Your task to perform on an android device: I need a new drill set for my carpentry business because my old one broke down. Use the Flipkart app to locate the drill machine.
Image 0: 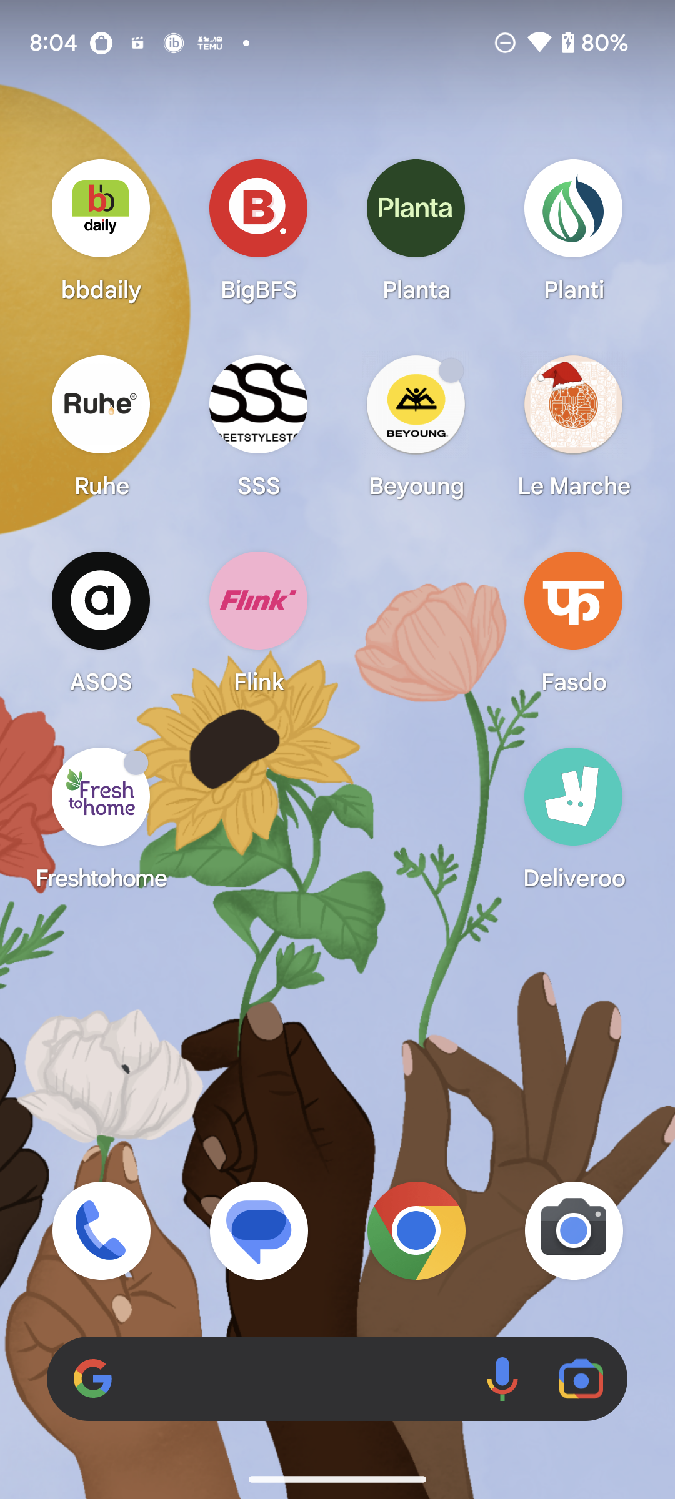
Open Flipkart App
Step 0: open app "Flipkart"
Image 1: 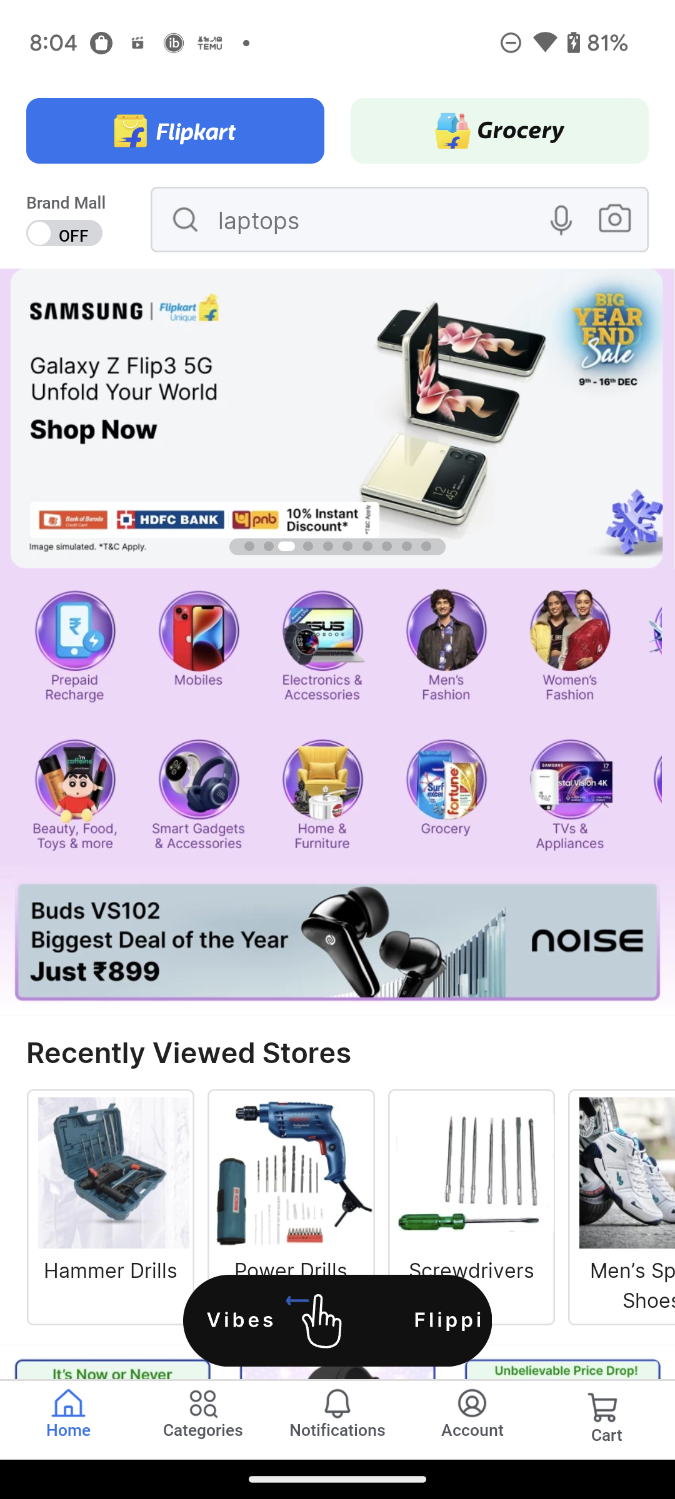
Click on the Search bar at the top of the screen
Step 1: click (259, 227)
Image 2: 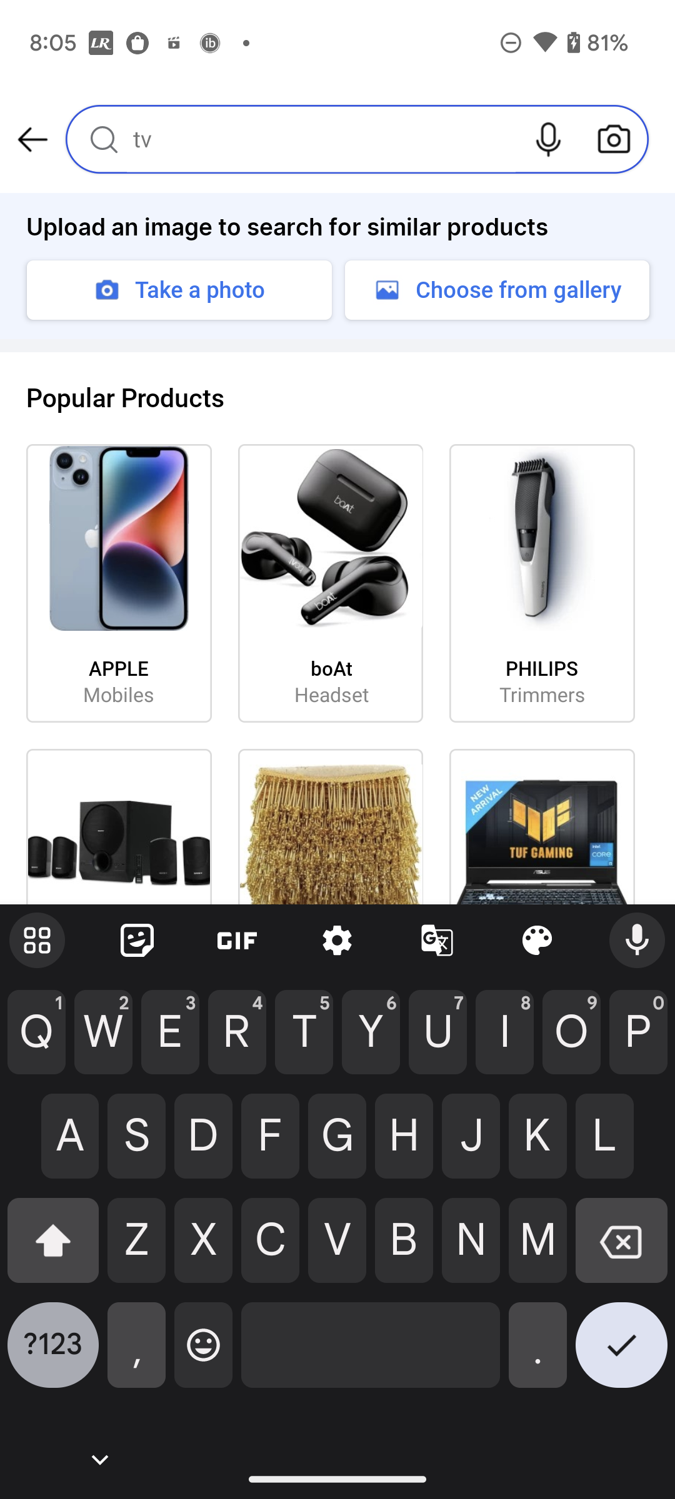
Search for Drill Machine
Step 2: type "Drill Machine"
Image 3: 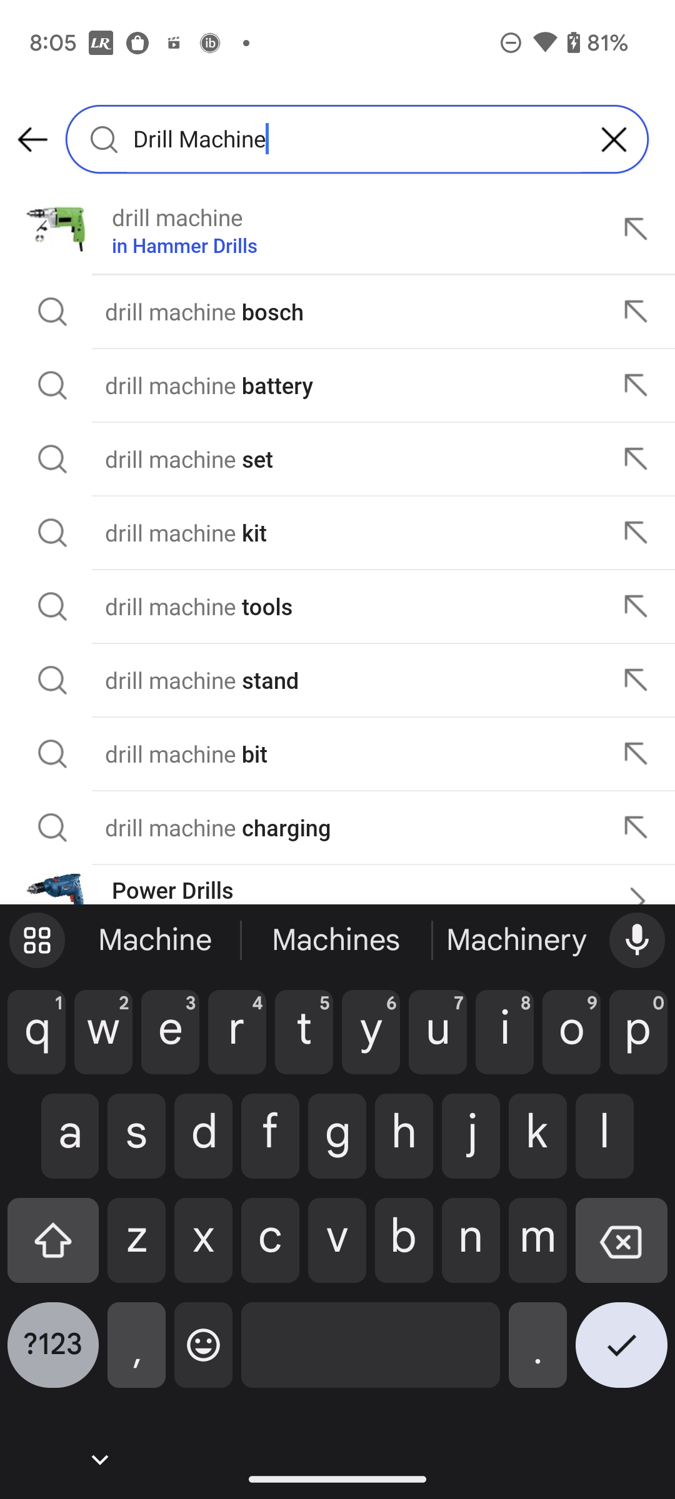
Click on first search suggestion
Step 3: click (184, 217)